Your task to perform on an android device: My tv wallmount stand was damaged yesterday and I want to fix it, search for the tv wall mount stand on snapdeal app.
Image 3: 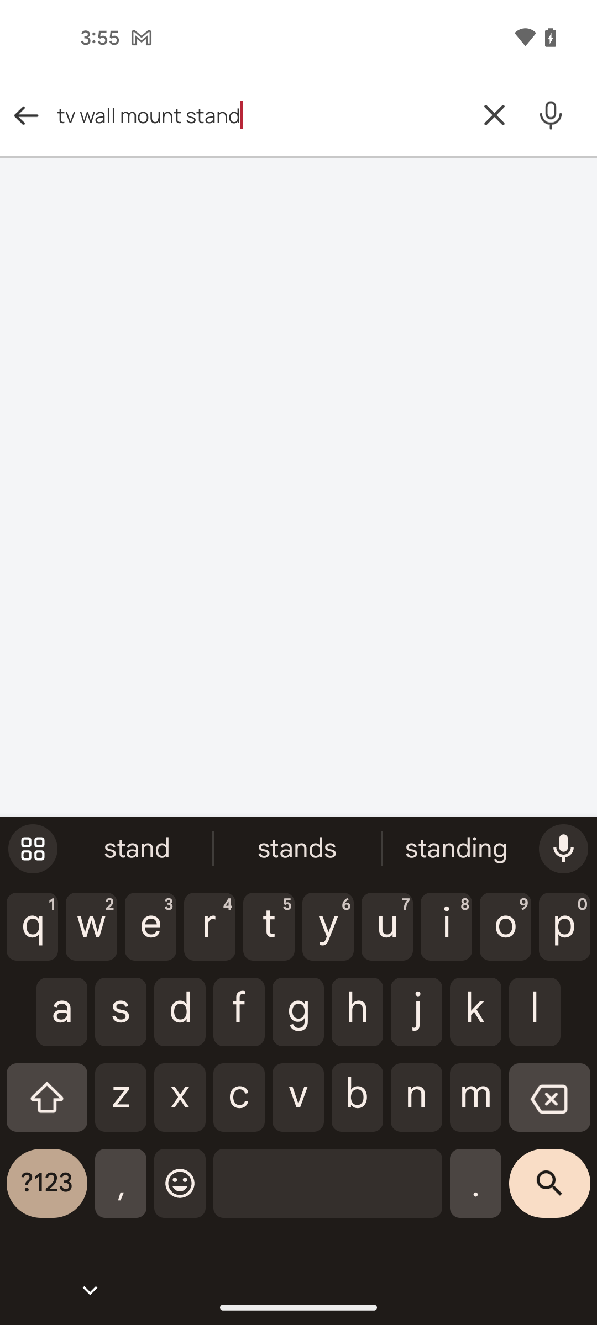
Tap on the search button at the bottom right corner of the screen
Step 3: click (549, 1191)